Your task to perform on an android device: I think I need help with the next questions, so take a hint from the explain option to solve the upcoming questions. So take help to solve questions in the Khan Academy app.
Image 0: 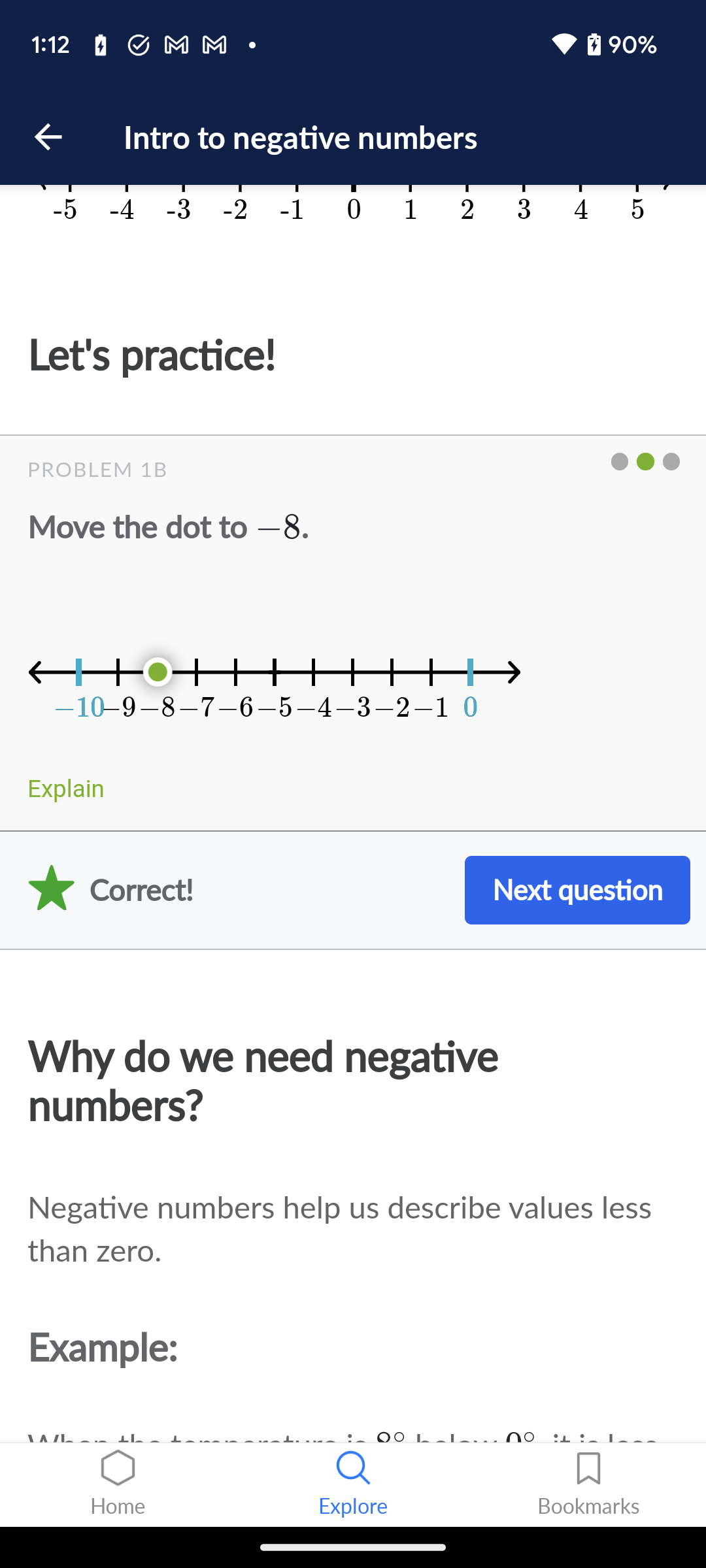
Click on the Next question button to view the next question.
Step 0: click (577, 890)
Image 1: 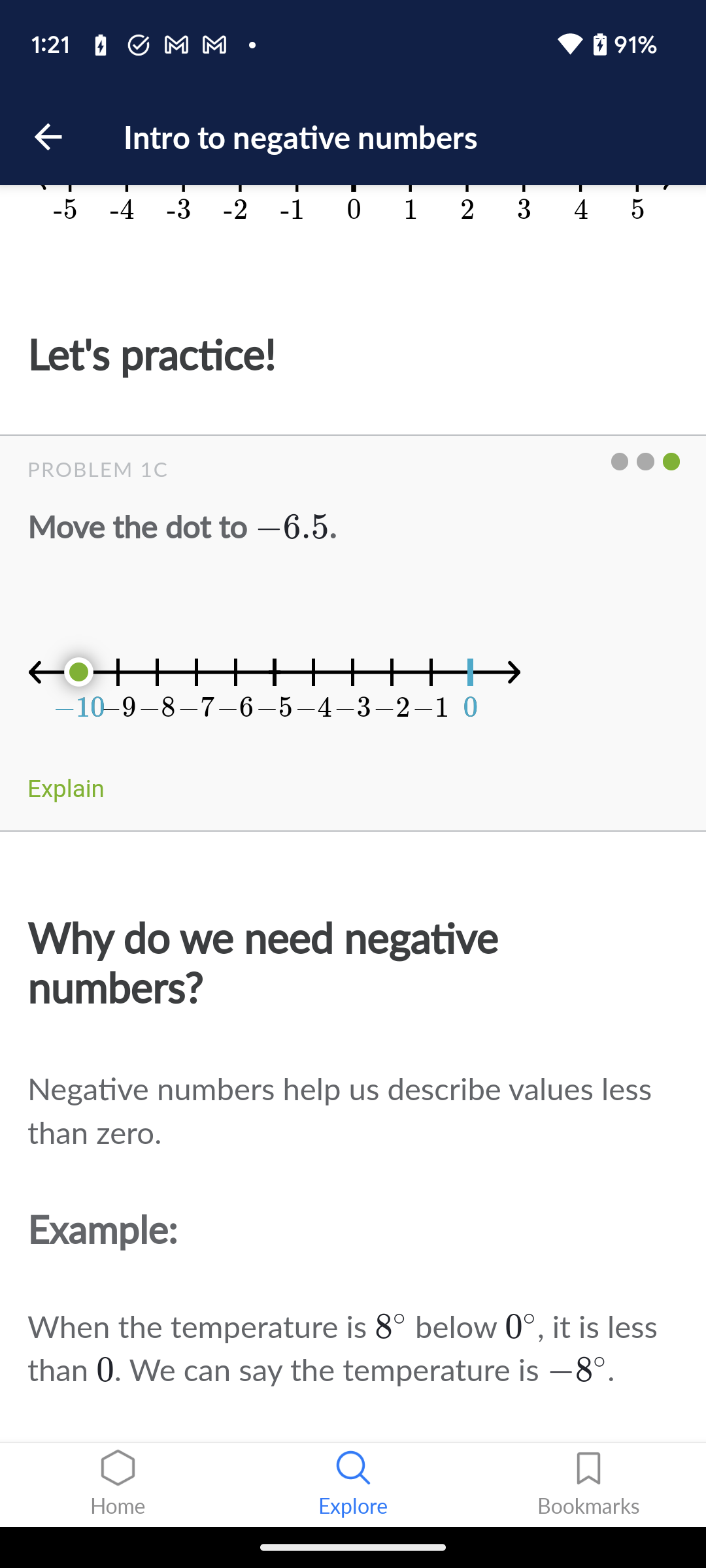
Click on the Explain option to get help to solve this question.
Step 1: click (66, 790)